Your task to perform on an android device: I want to buy a pair of formal shoes for me, so search for formal shoes for me in the Joom app.
Image 0: 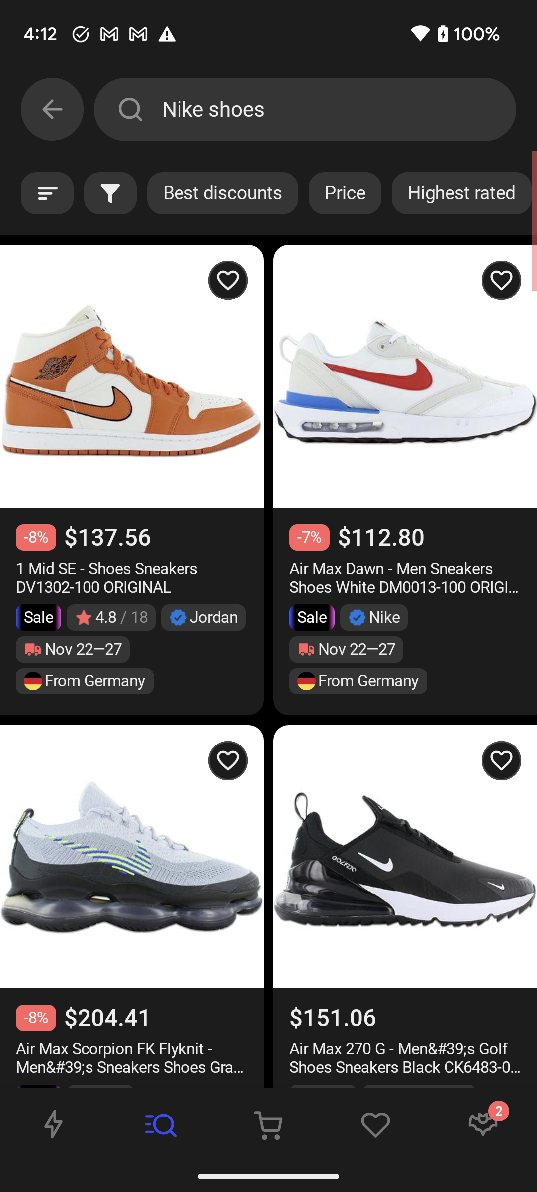
Click on the search bar at the top of the screen to search for the shoes.
Step 0: click (339, 109)
Image 1: 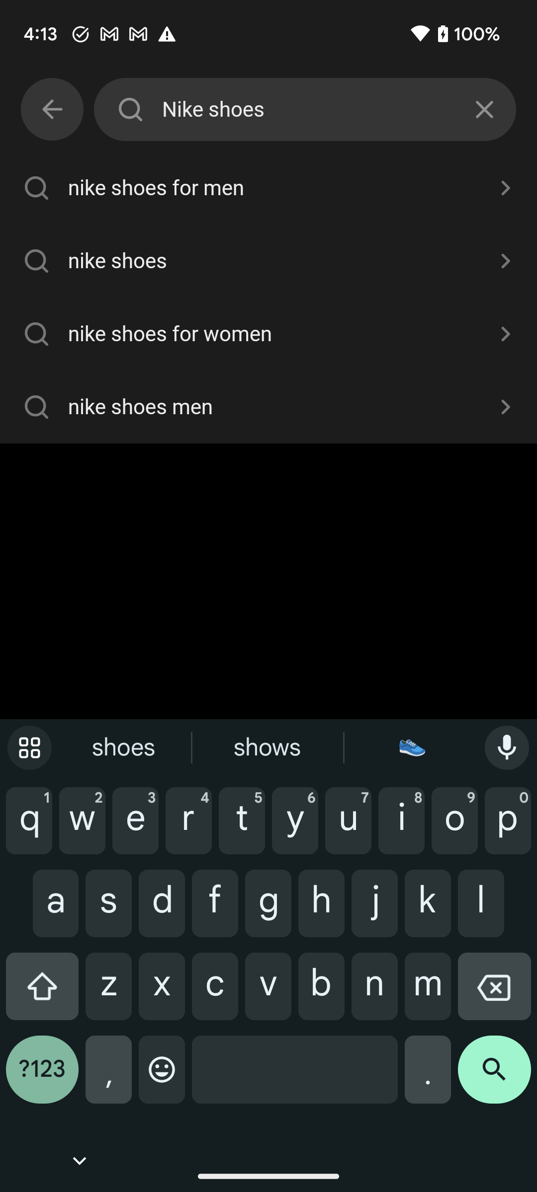
Click on the cross icon of the search bar to clear the search bar.
Step 1: click (484, 109)
Image 2: 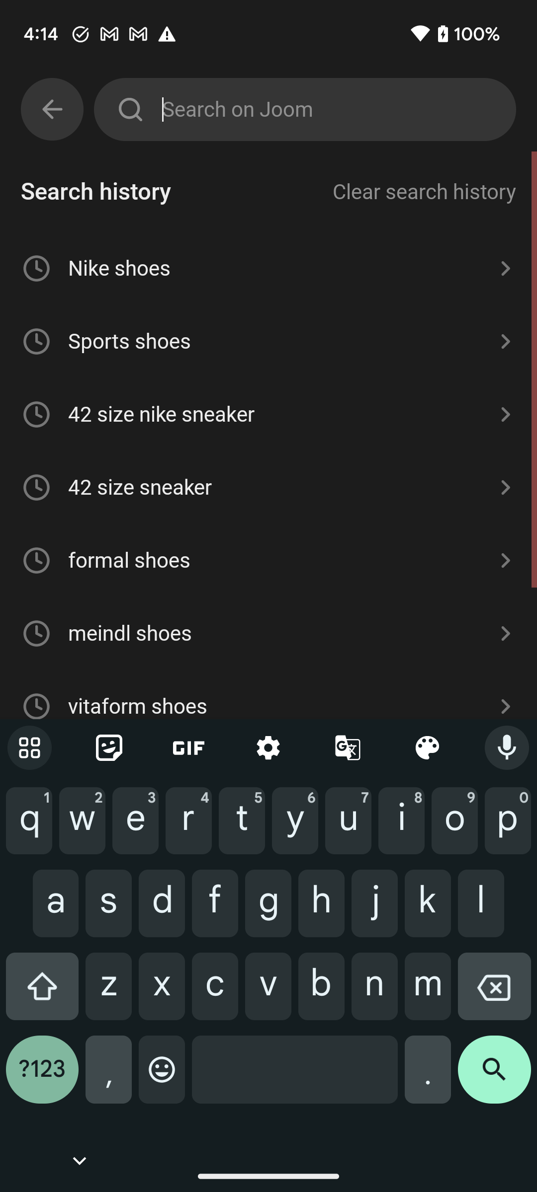
Type Formal shoes in the search bar to search for the shoes.
Step 2: type "Formal shoes"